Your task to perform on an android device: I want to see the week number on my calendar. So turn on the week number on the calendar app.
Image 0: 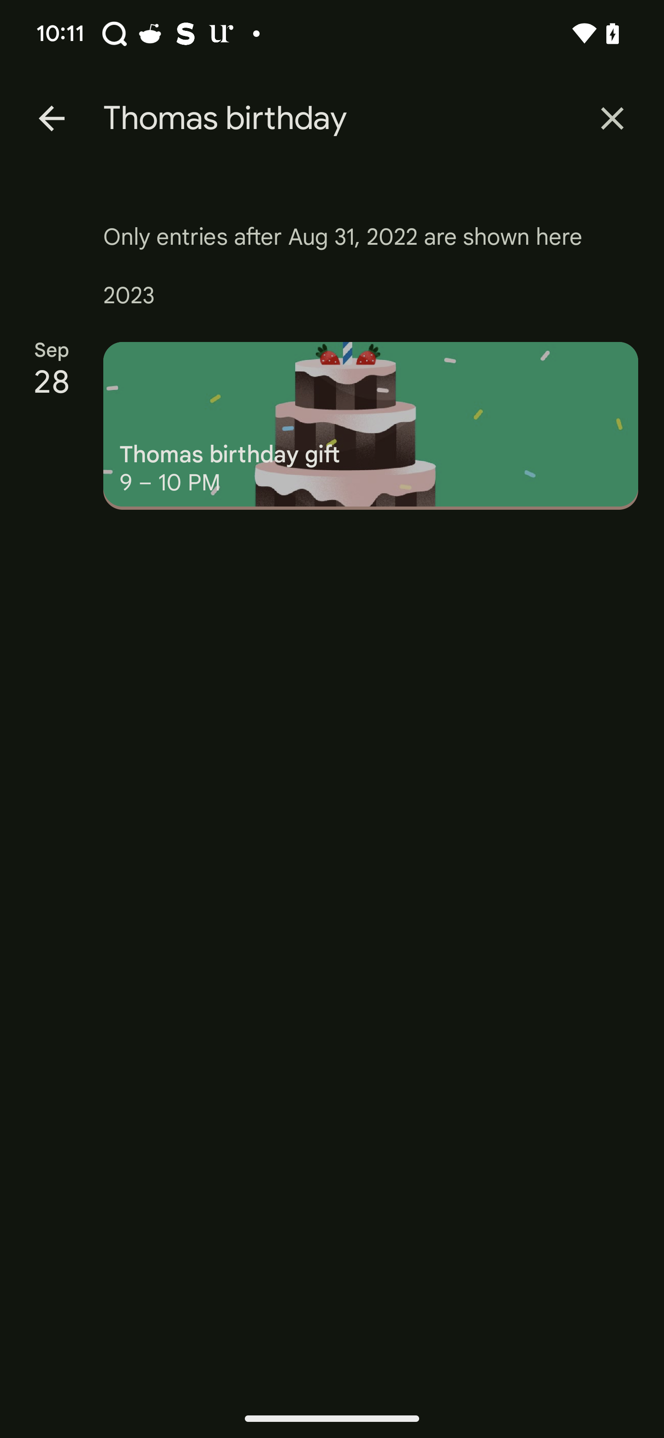
Go back to the previous page
Step 0: press back button
Image 1: 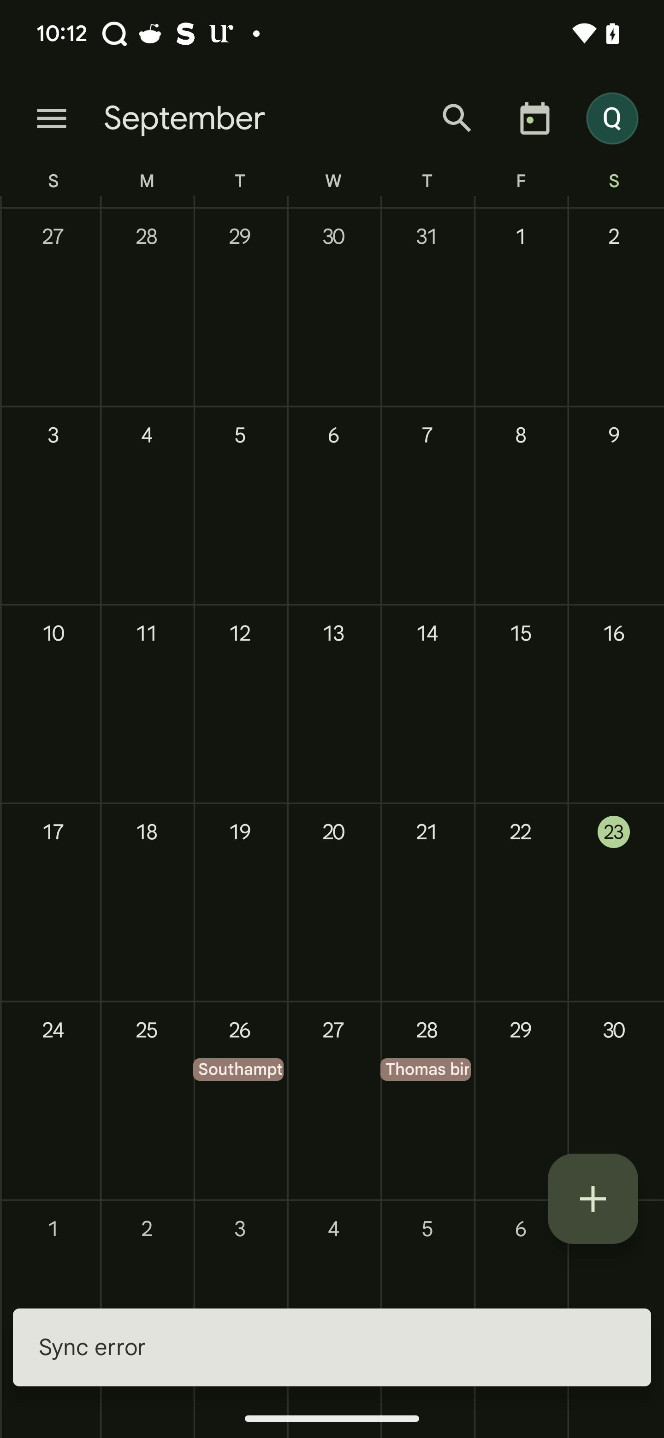
Click on the more option at the left top of the screen
Step 1: click (51, 118)
Image 2: 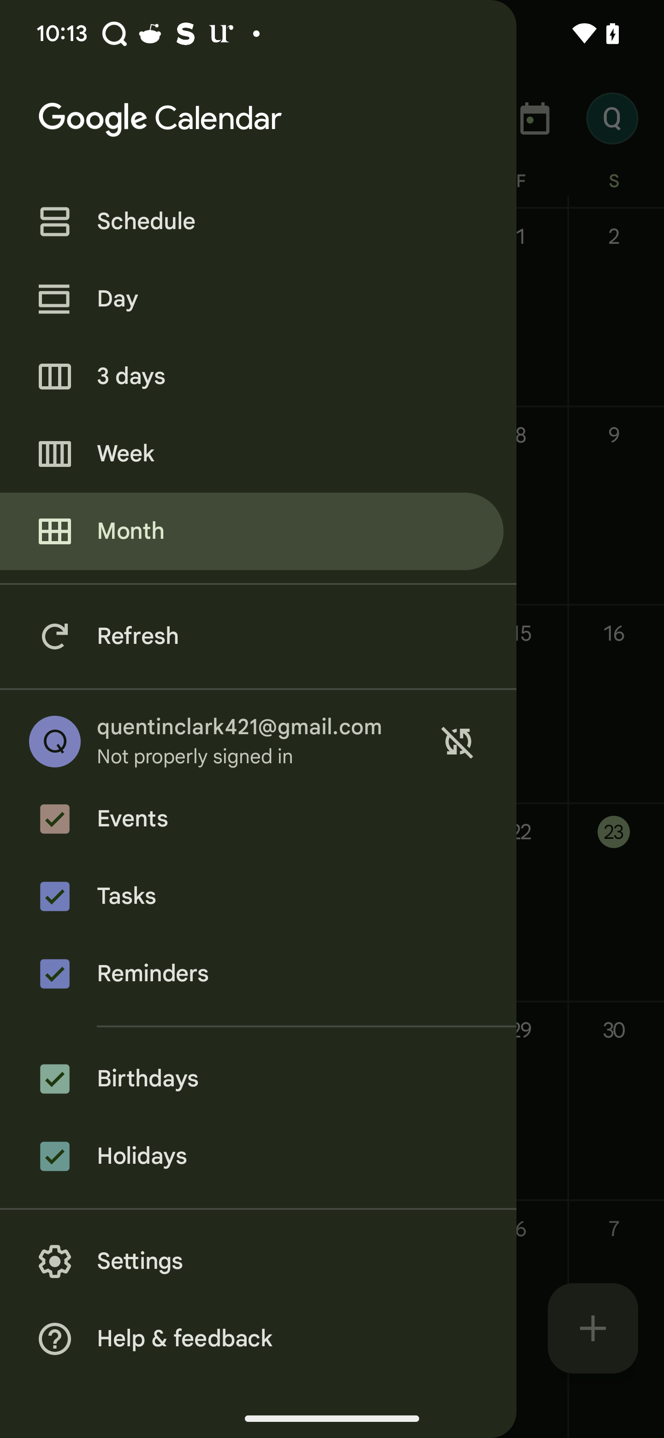
Click on the setting option 
Step 2: click (147, 1300)
Image 3: 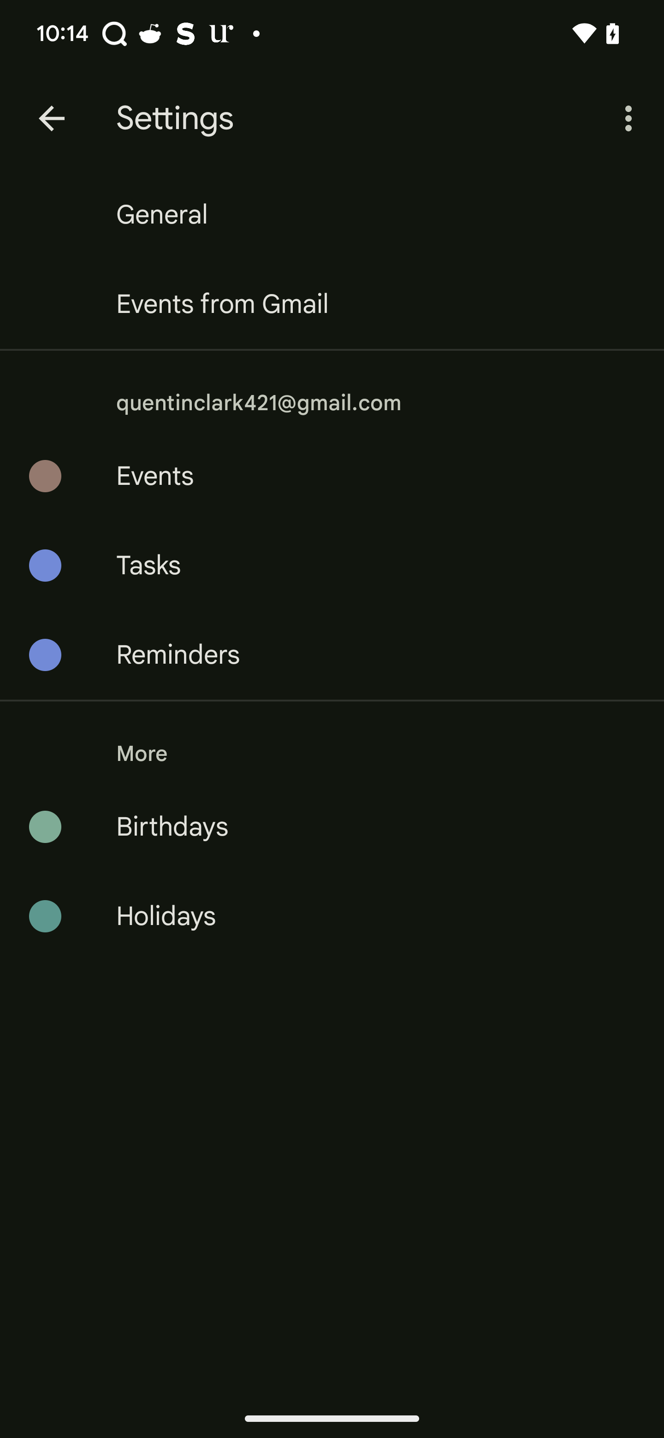
Click on the general 
Step 3: click (162, 214)
Image 4: 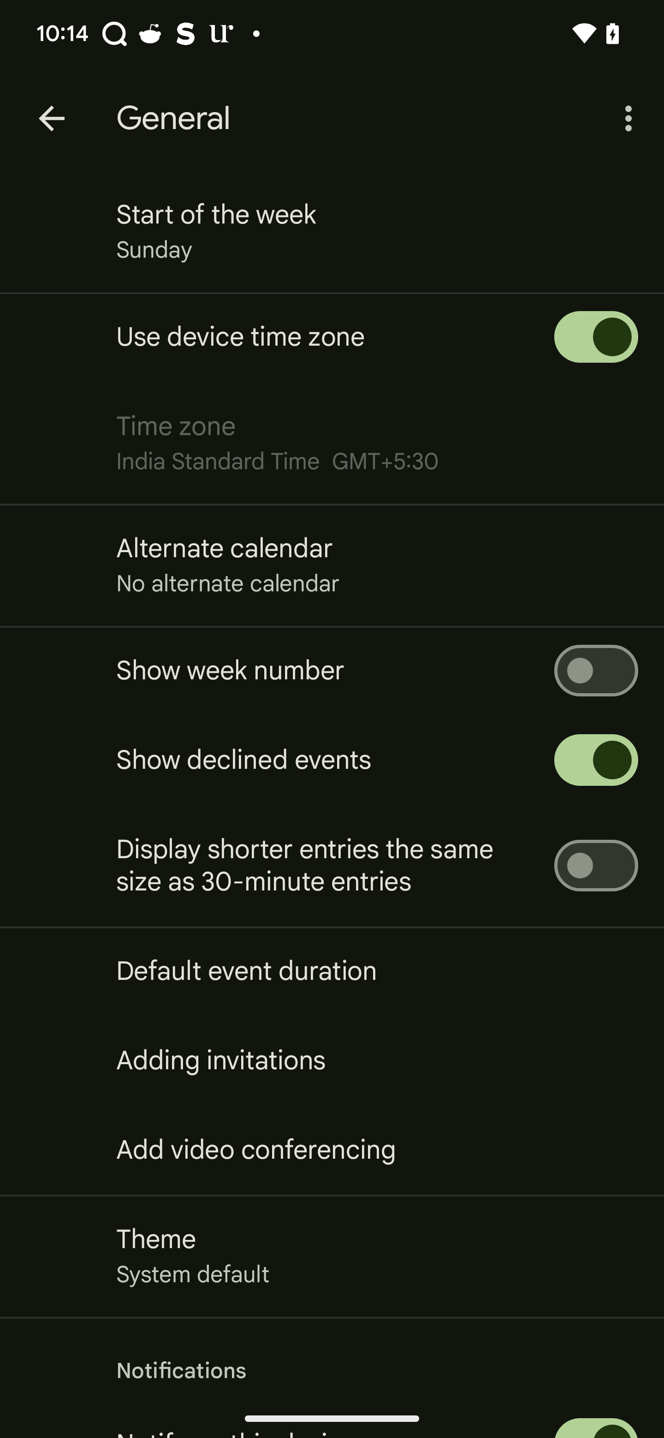
Click on the show week number option 
Step 4: click (596, 671)